Your task to perform on an android device: In the Google Meet app prepone the meet Below Benchmark to July 24 at 3:30 PM .
Image 0: 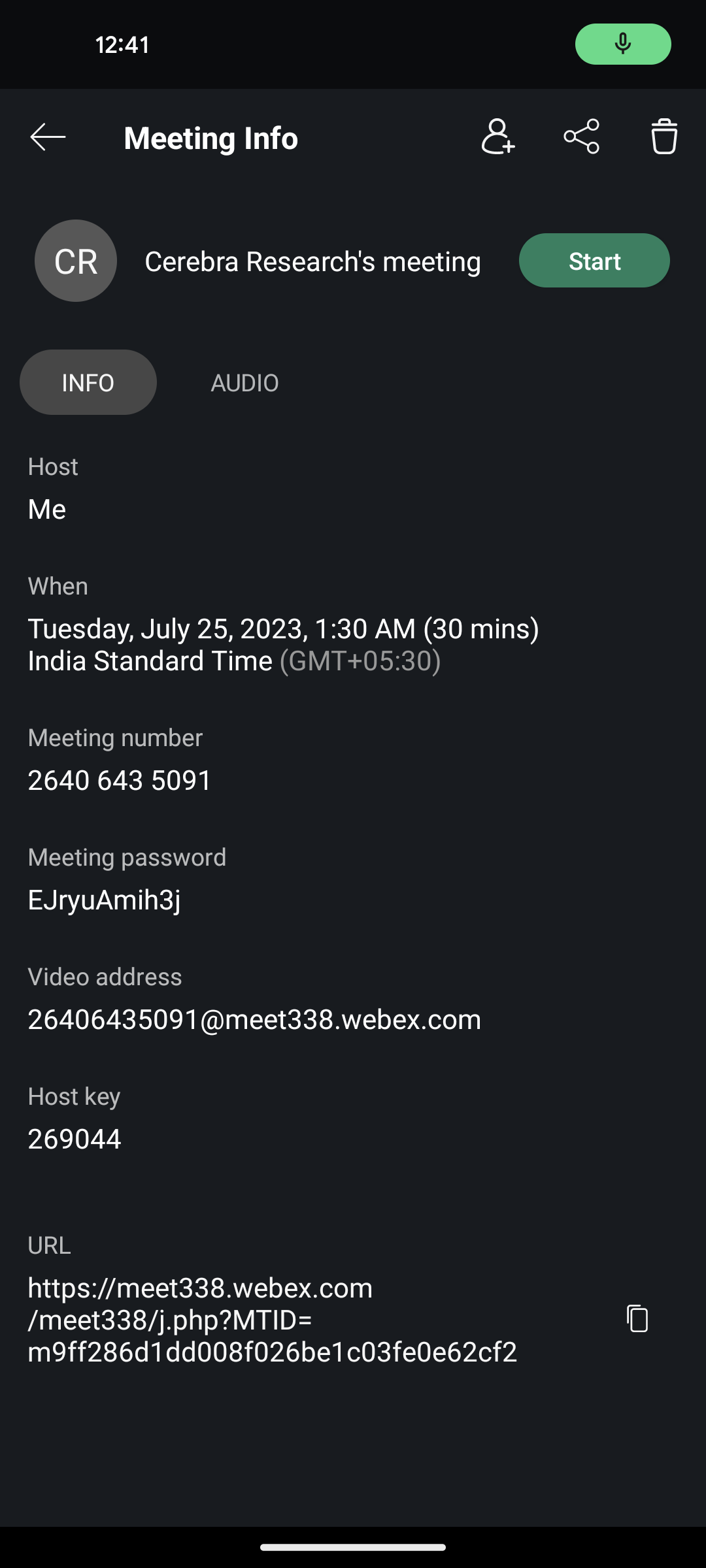
Open the Google Meet app
Step 0: open app "Meet"
Image 1: 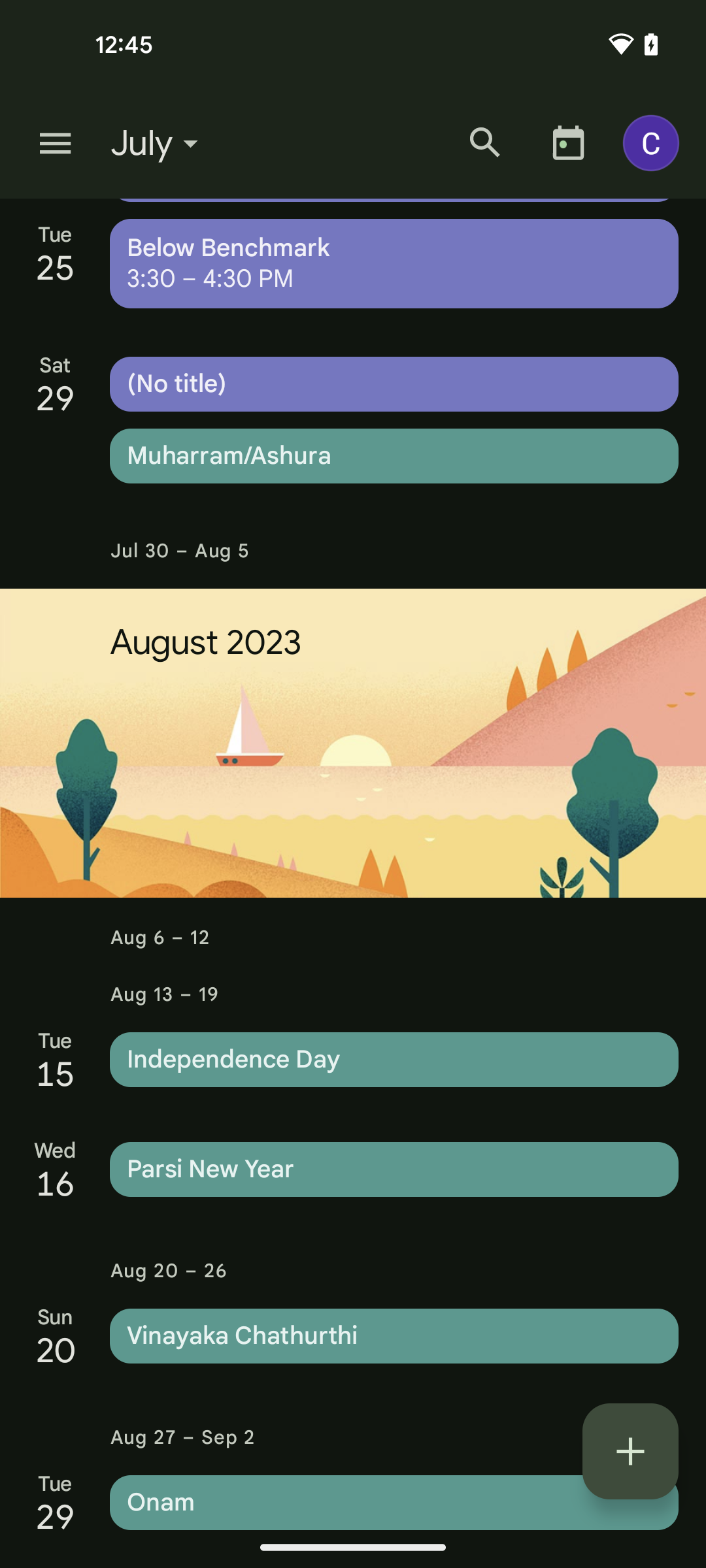
Click on the event Below benchmark meeting
Step 1: click (394, 263)
Image 2: 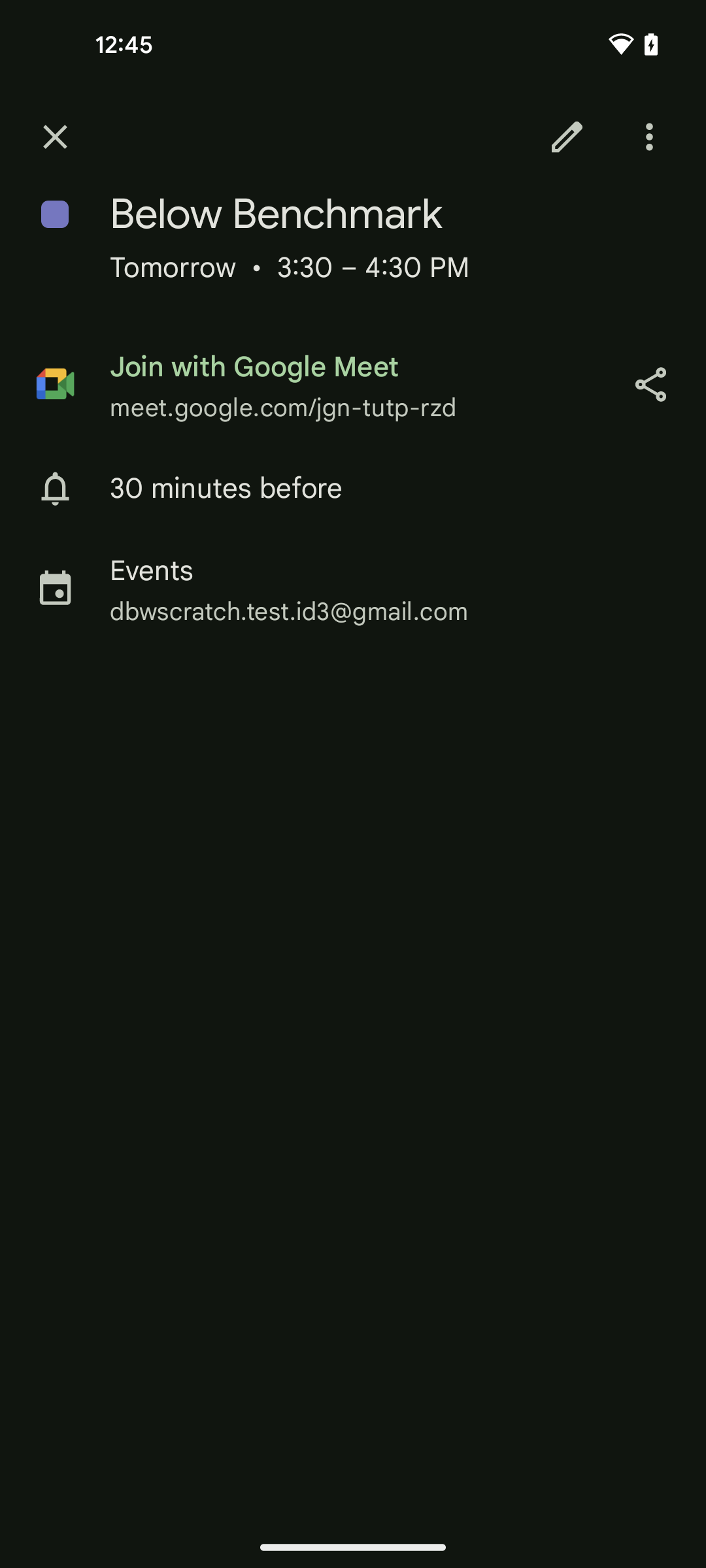
Click on the Edit button from the top right of the screen
Step 2: click (567, 137)
Image 3: 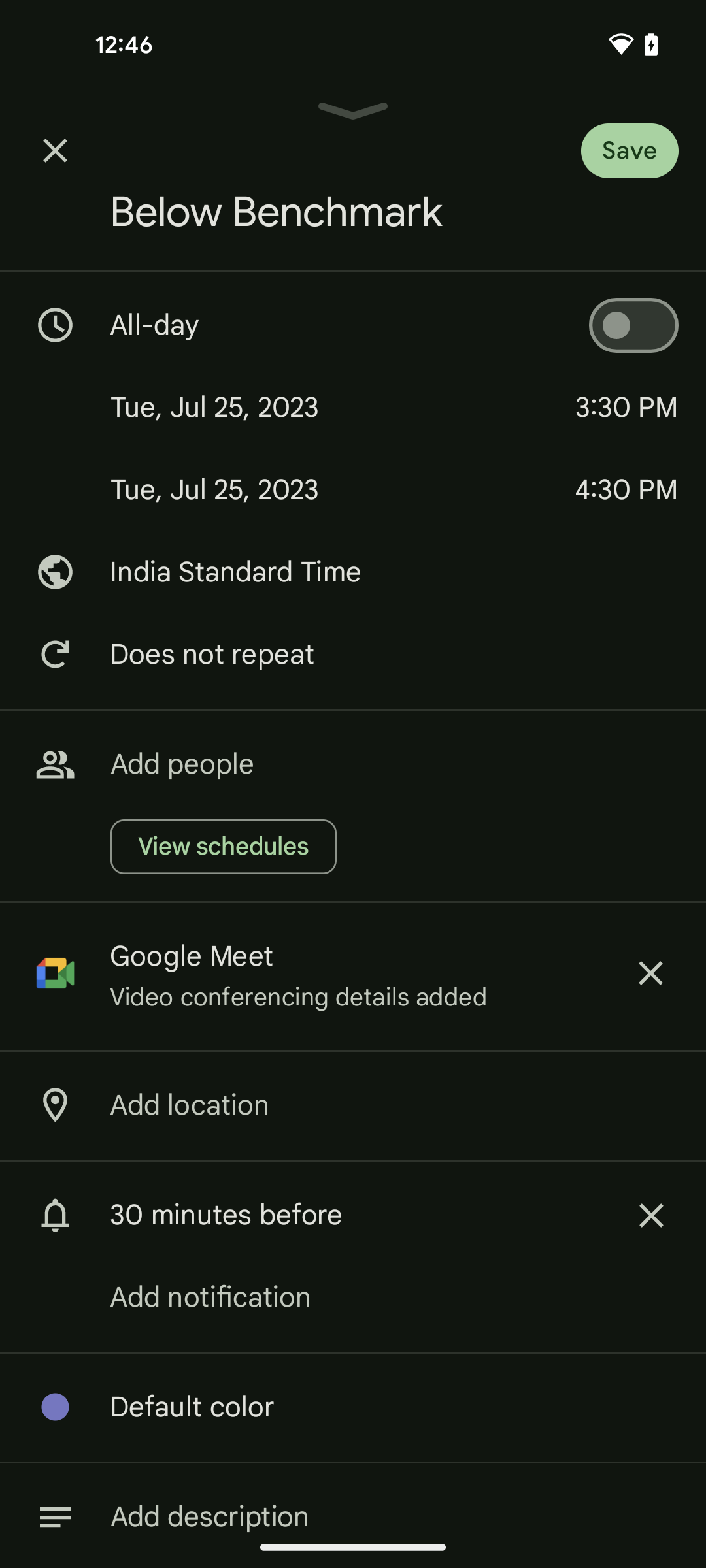
Go to the dates section
Step 3: click (343, 407)
Image 4: 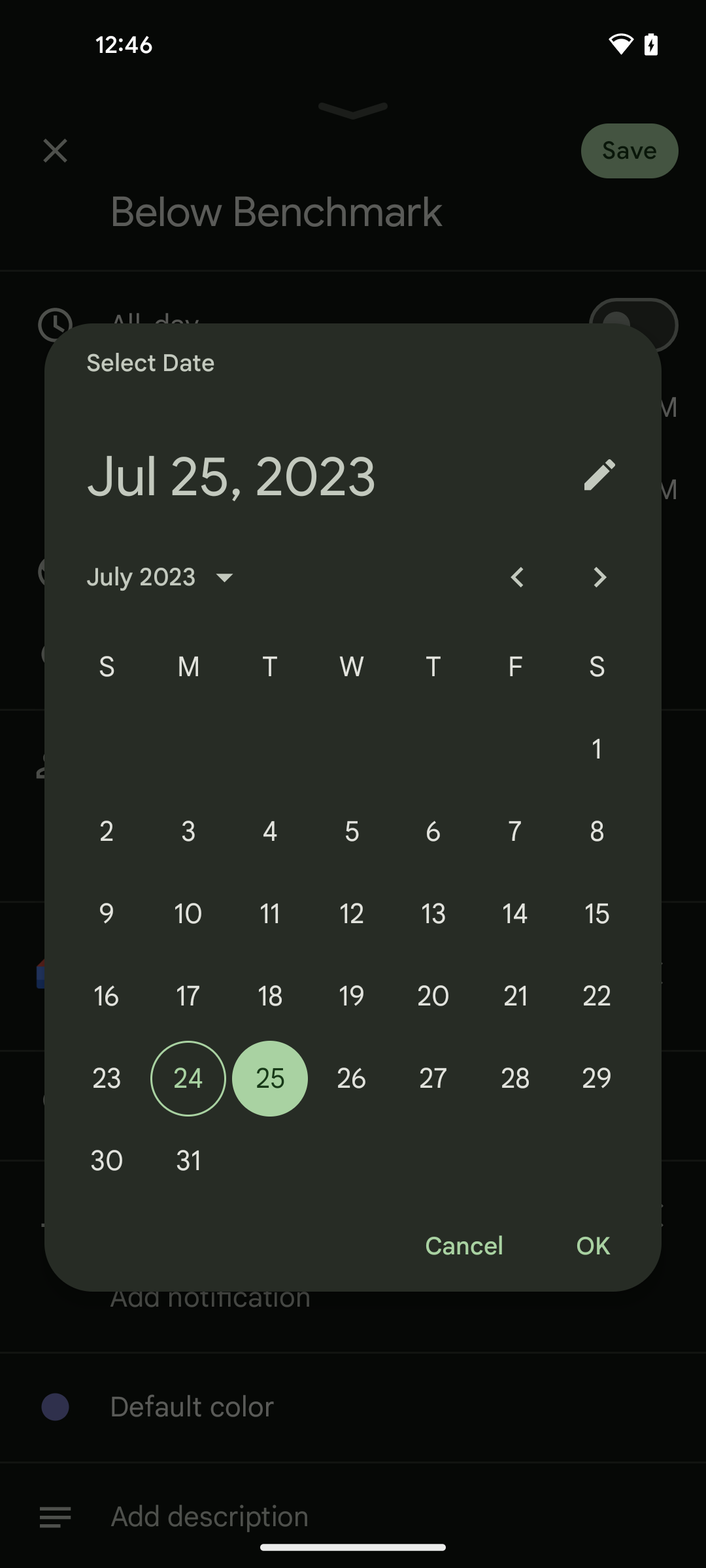
Set the date to 24 July
Step 4: click (188, 1078)
Image 5: 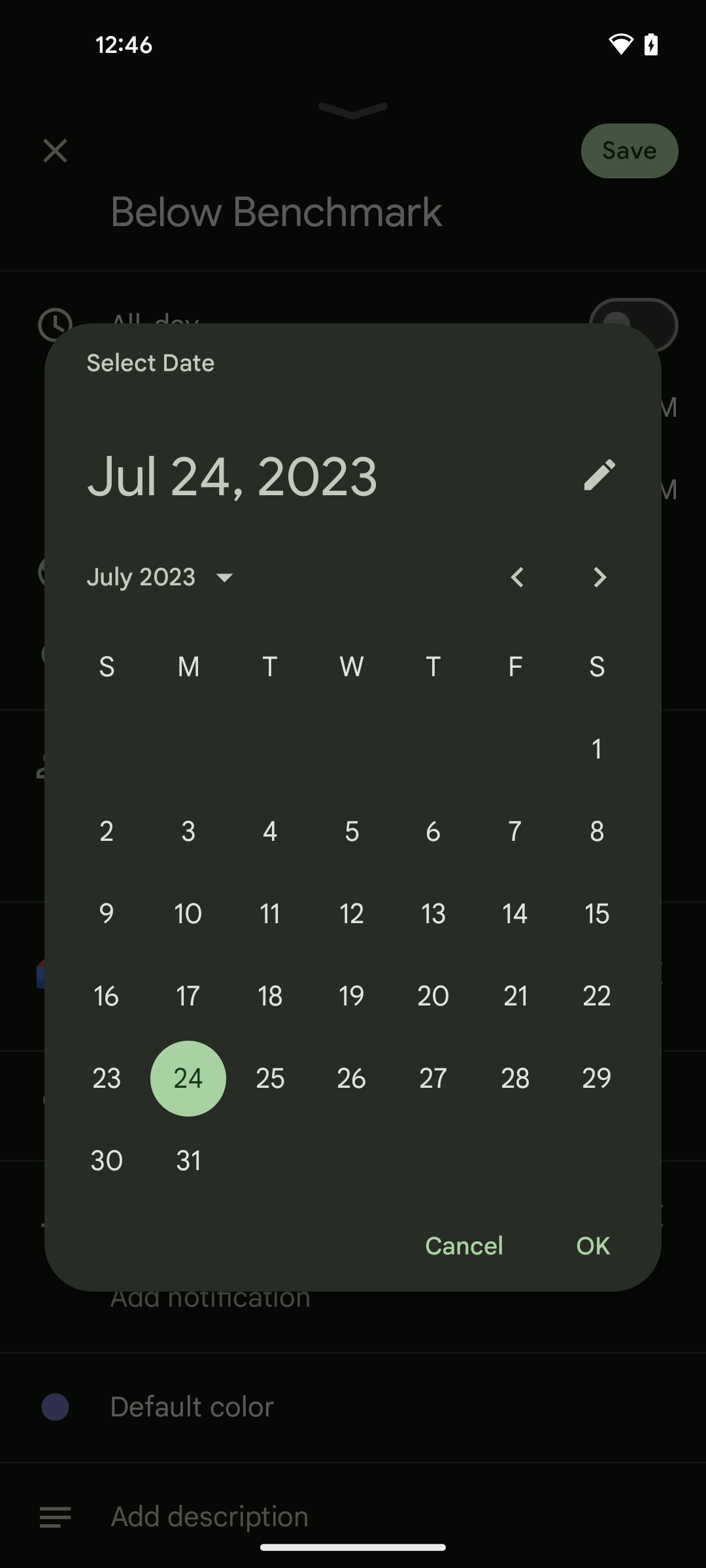
Click on the OK button
Step 5: click (592, 1247)
Image 6: 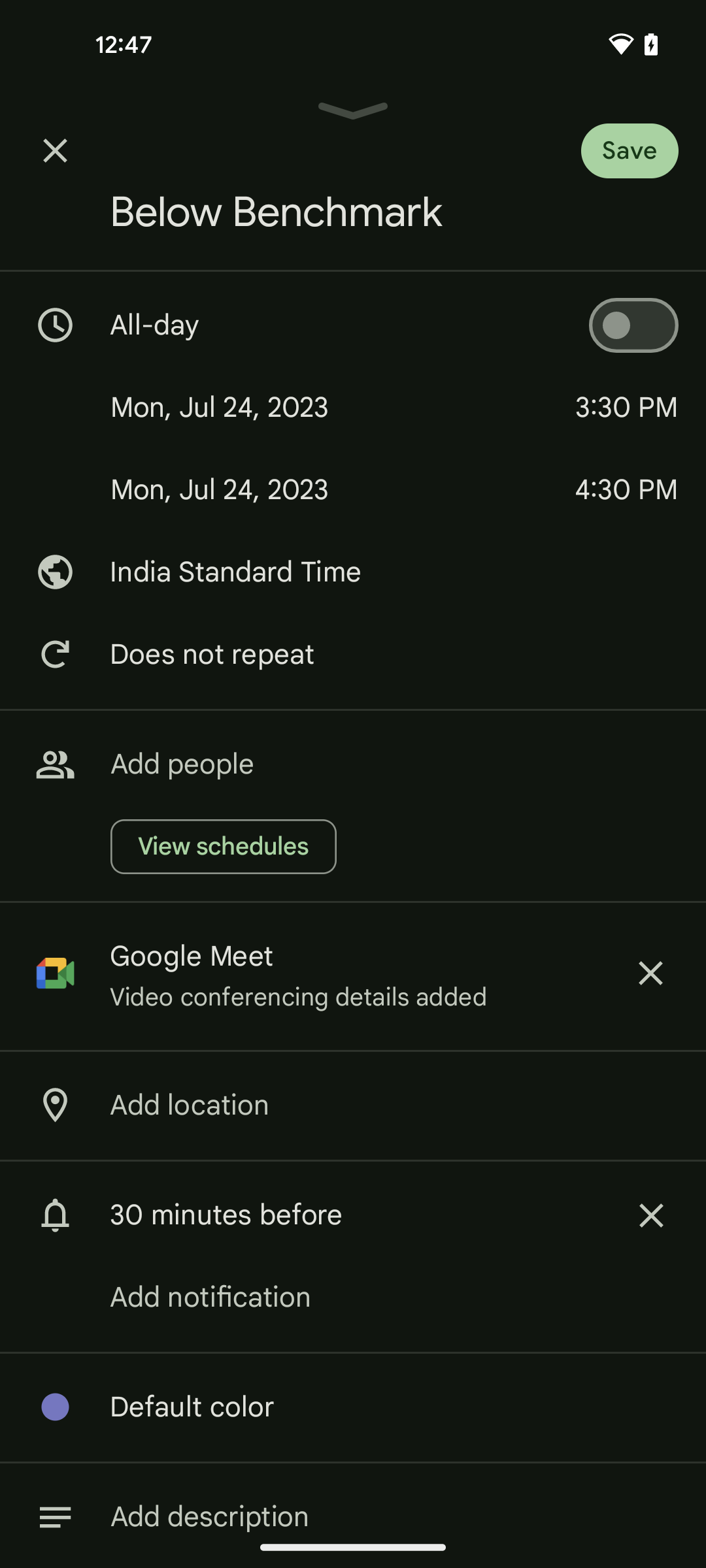
Click on the save button
Step 6: click (658, 142)